Your task to perform on an android device: Open Podcast tab, Find The Stories of Mahabharata and play this podcast
Image 0: 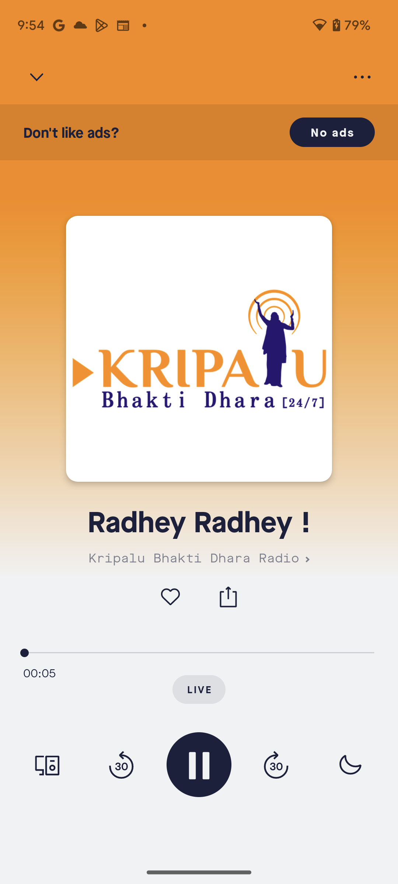
Go back to the previous page
Step 0: press back button
Image 1: 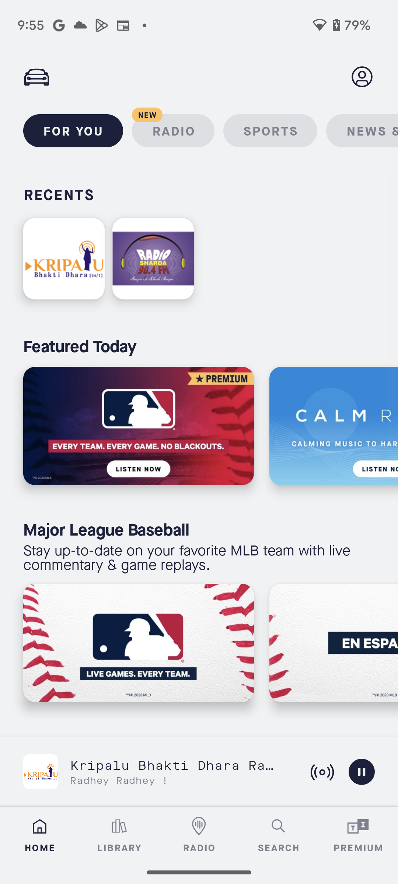
Swipe left to menu bar to view podcast tab
Step 1: scroll right
Image 2: 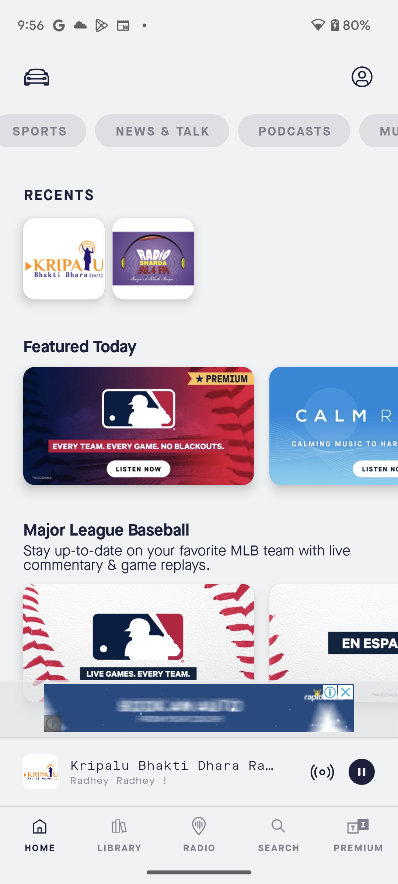
Click on the podcast tab
Step 2: click (294, 131)
Image 3: 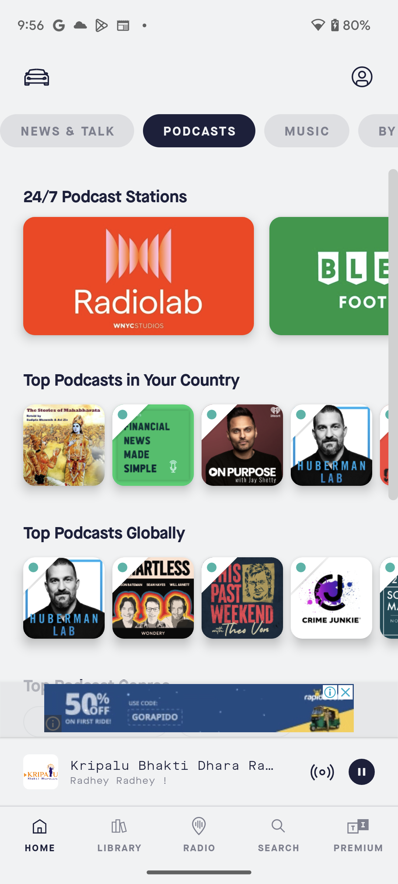
Click on the search icon at the bottom of the screen
Step 3: click (279, 834)
Image 4: 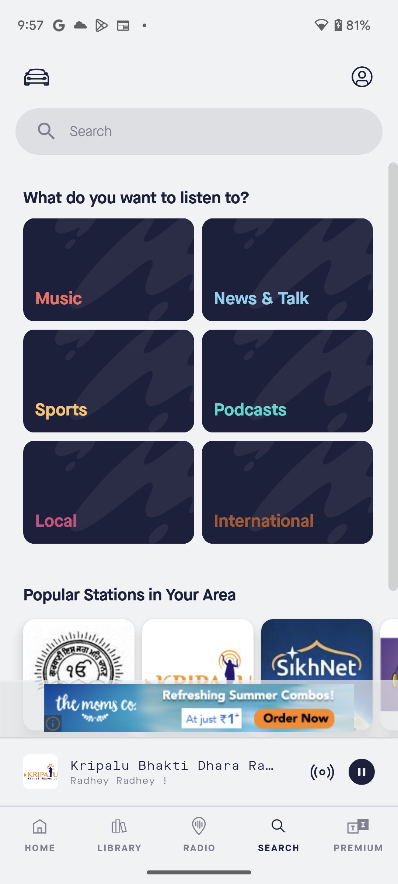
Click on the search bar 
Step 4: click (218, 131)
Image 5: 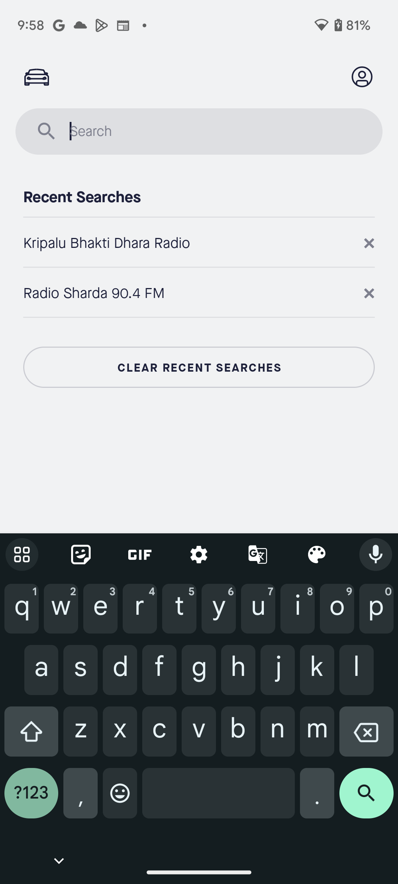
Type The Stories of Mahabharata in the search bar
Step 5: type "The Stories of Mahabharata"
Image 6: 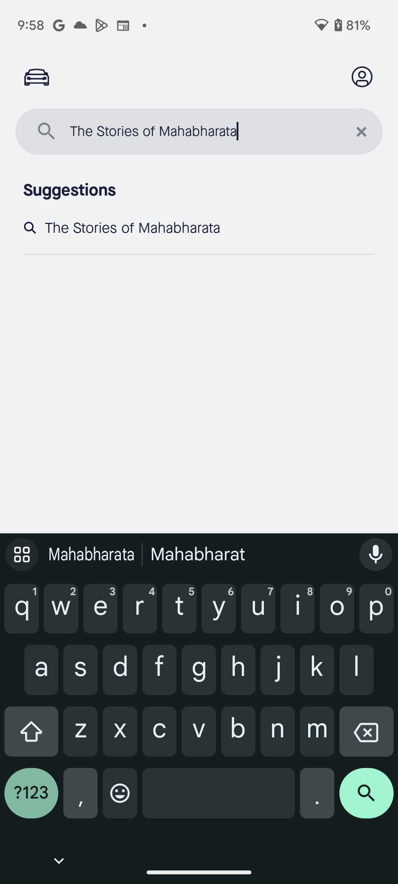
Click on the search icon at the bottom left corner of the screen
Step 6: click (366, 799)
Image 8: 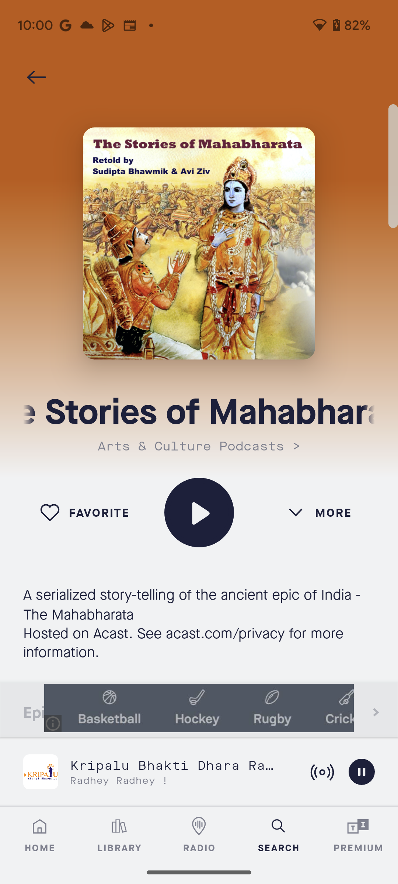
Click on the play icon to play this podcast
Step 8: click (199, 512)